Your task to perform on an android device: In the Gmail app, unstar the most recent email from Rappi.
Image 0: 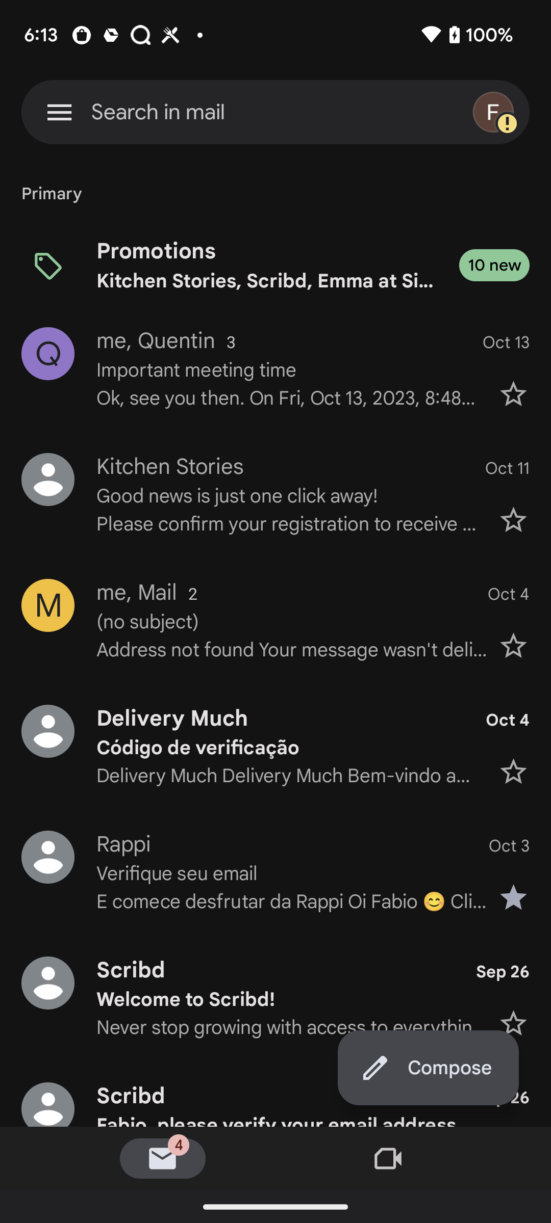
Click on the star icon of rappi email
Step 0: click (275, 872)